Your task to perform on an android device: Under Armour Men's Micro G Valsetz Zip Mid Tactical Boots are amazing, and one of my friends asked me about this type of amazing boot. So I want to share these boots with my friend at dbwscratch.test.id4@gmail.com via the gmail app.
Image 0: 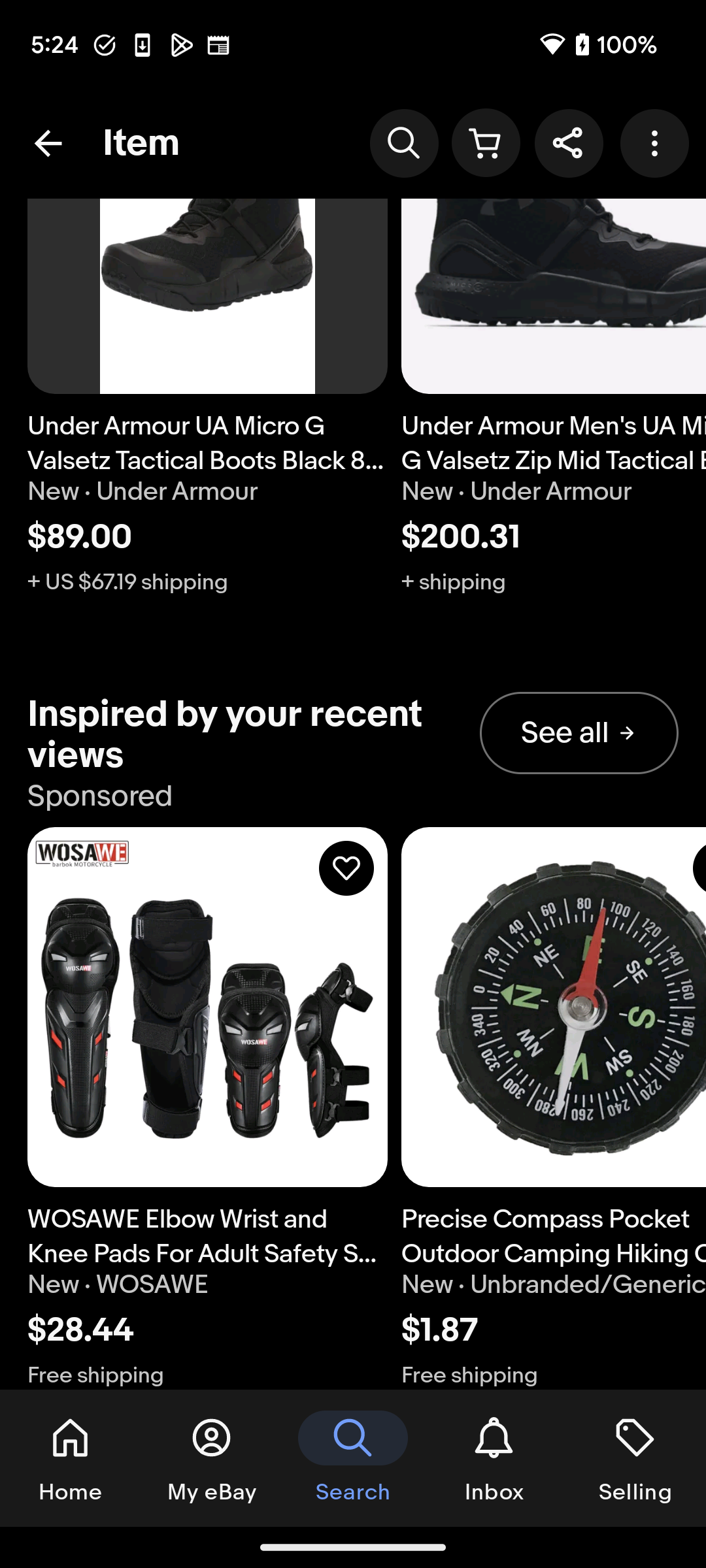
Click on the Share icon at the top right corner of the screen to share these boot with my friend
Step 0: click (568, 142)
Image 1: 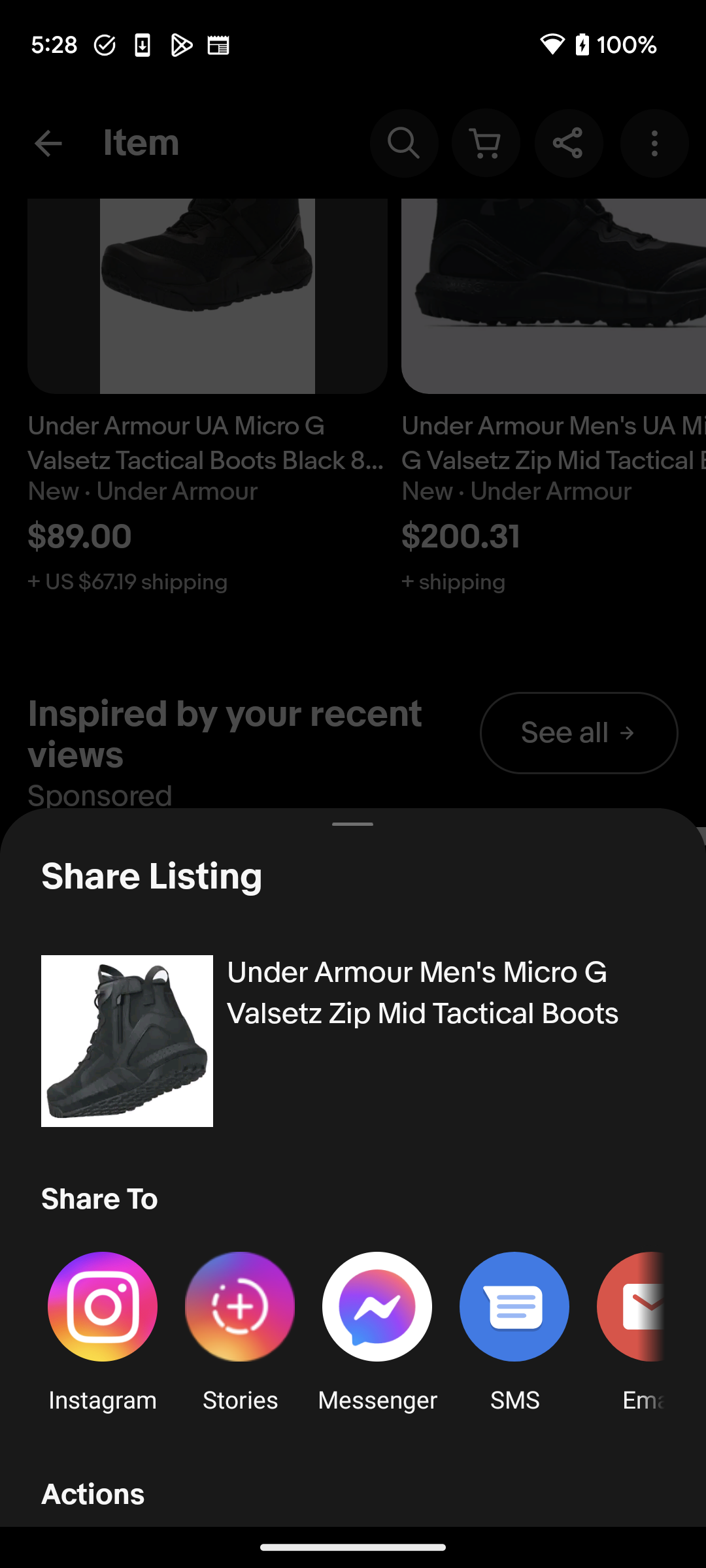
Swipe left to view the Gmail app icon at the bottom of the screen.
Step 1: scroll right
Image 2: 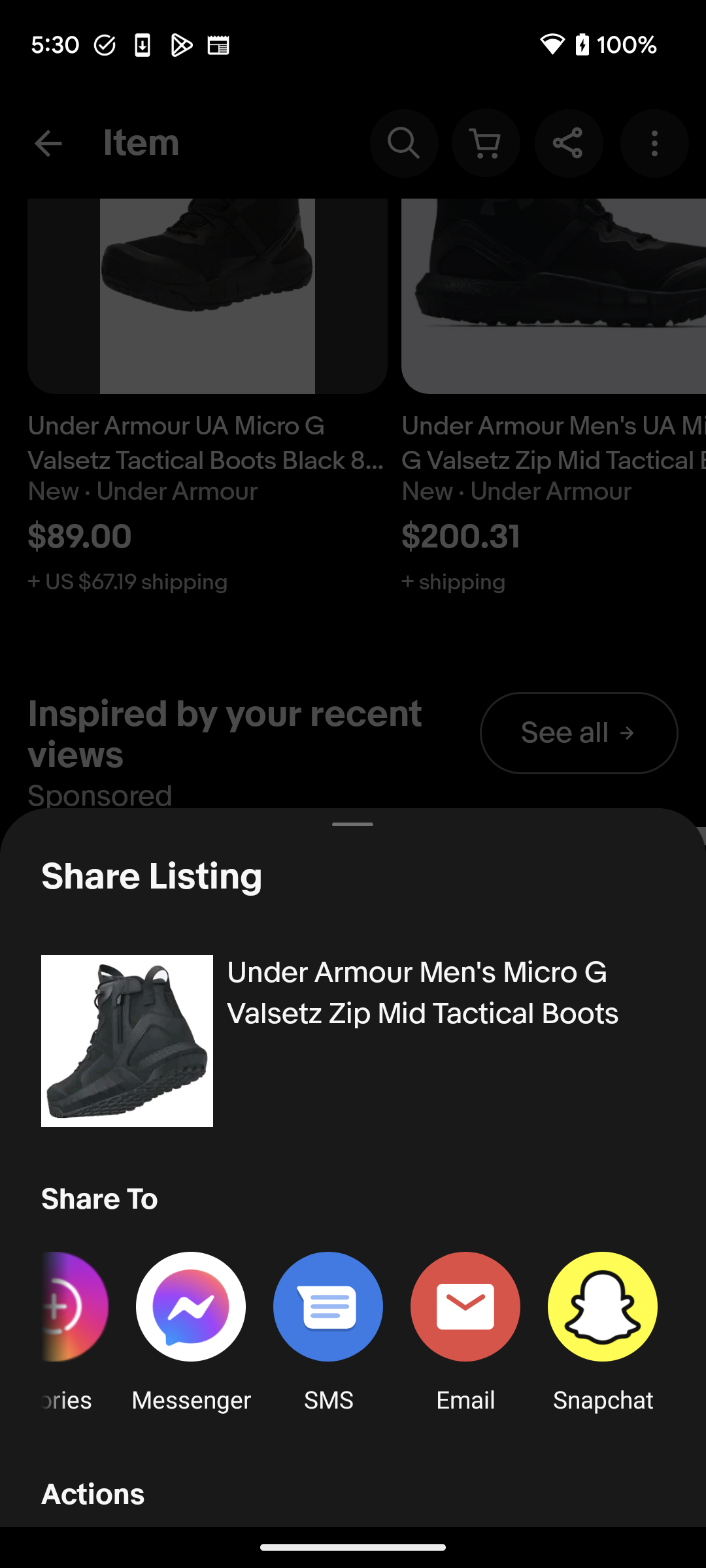
Click on the Email app icon to send these boots via email
Step 2: click (465, 1306)
Image 3: 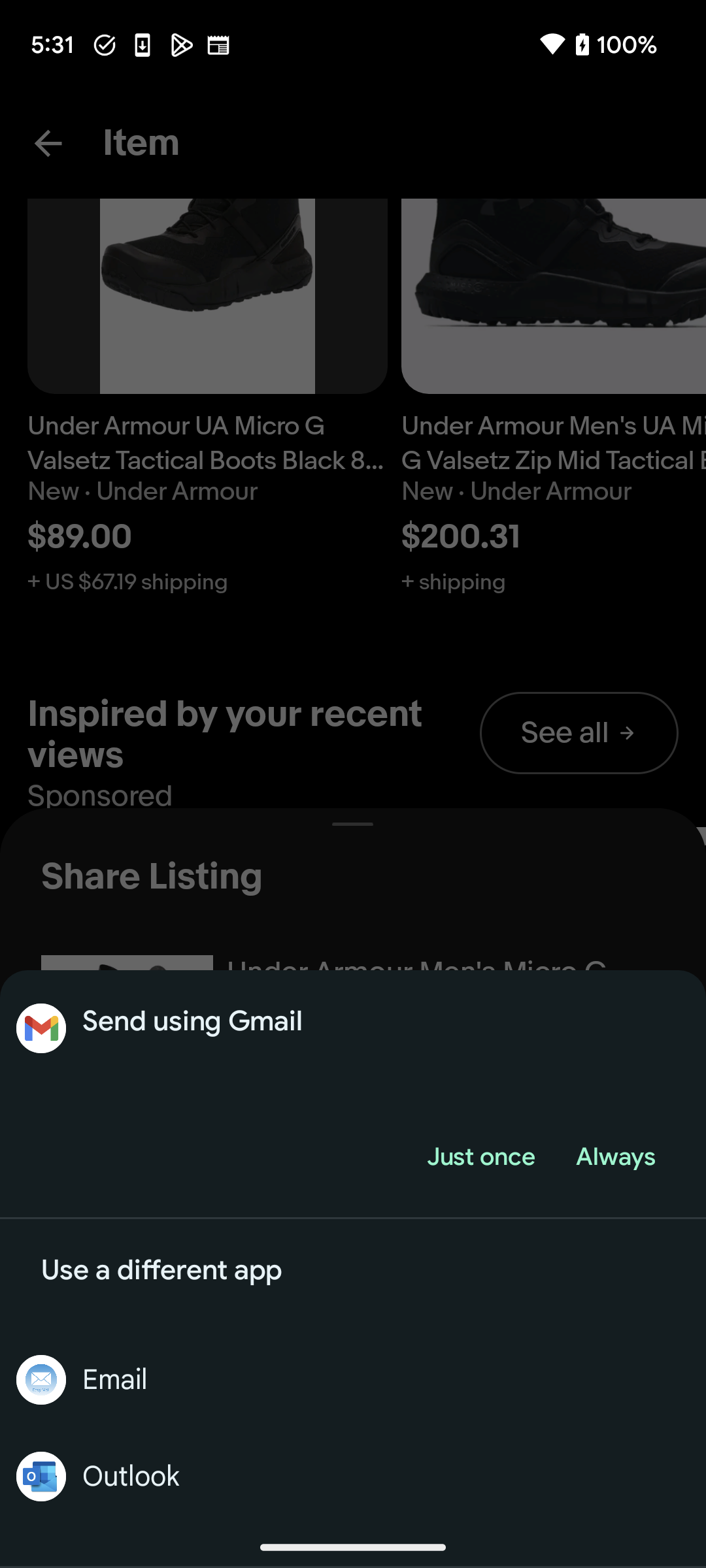
Click on the Just once button to use the Gmail app to share these boots with my friend
Step 3: click (480, 1156)
Image 4: 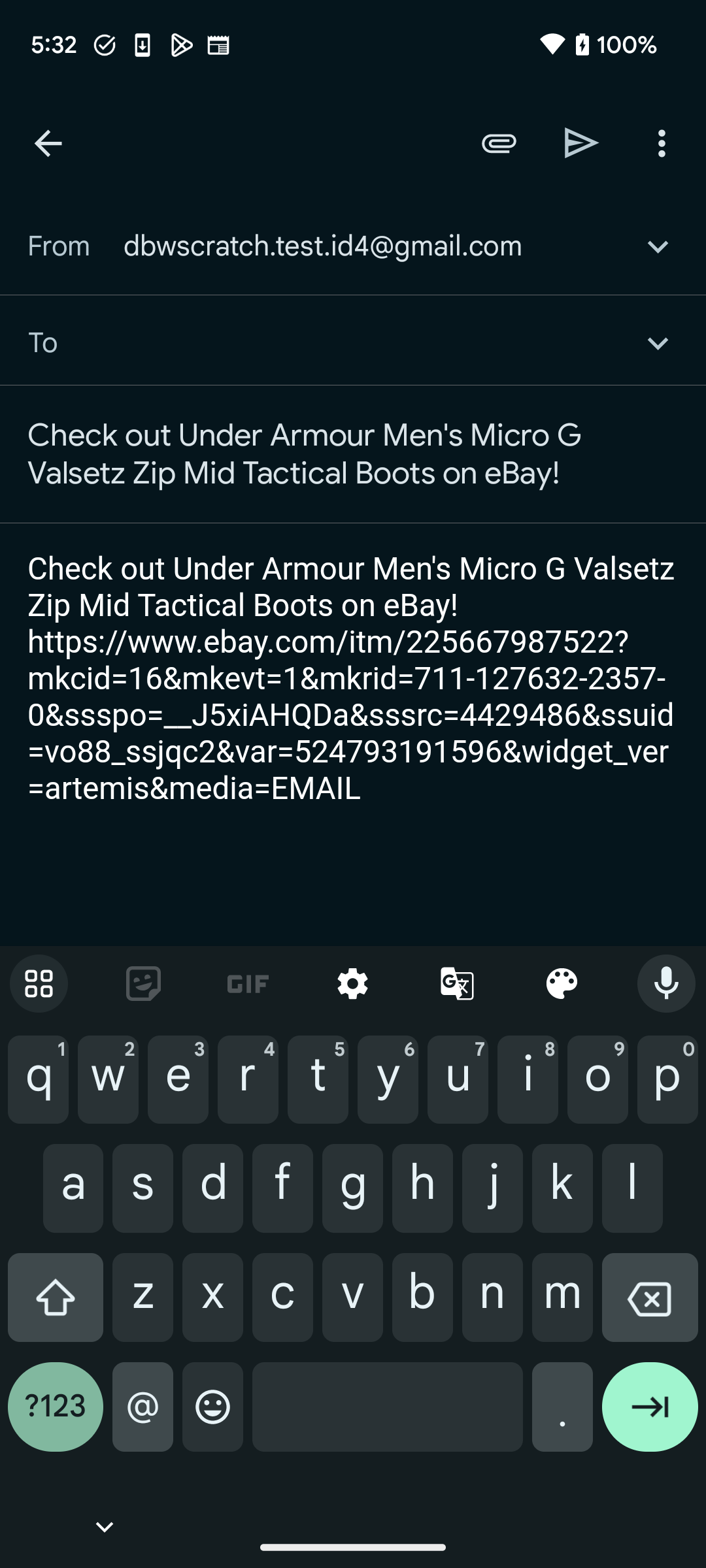
Type dbwscratch.test.id4@gmail.com in the recipient section to share these boots with my friend.
Step 4: type "dbwscratch.test.id4@gmail.com"
Image 5: 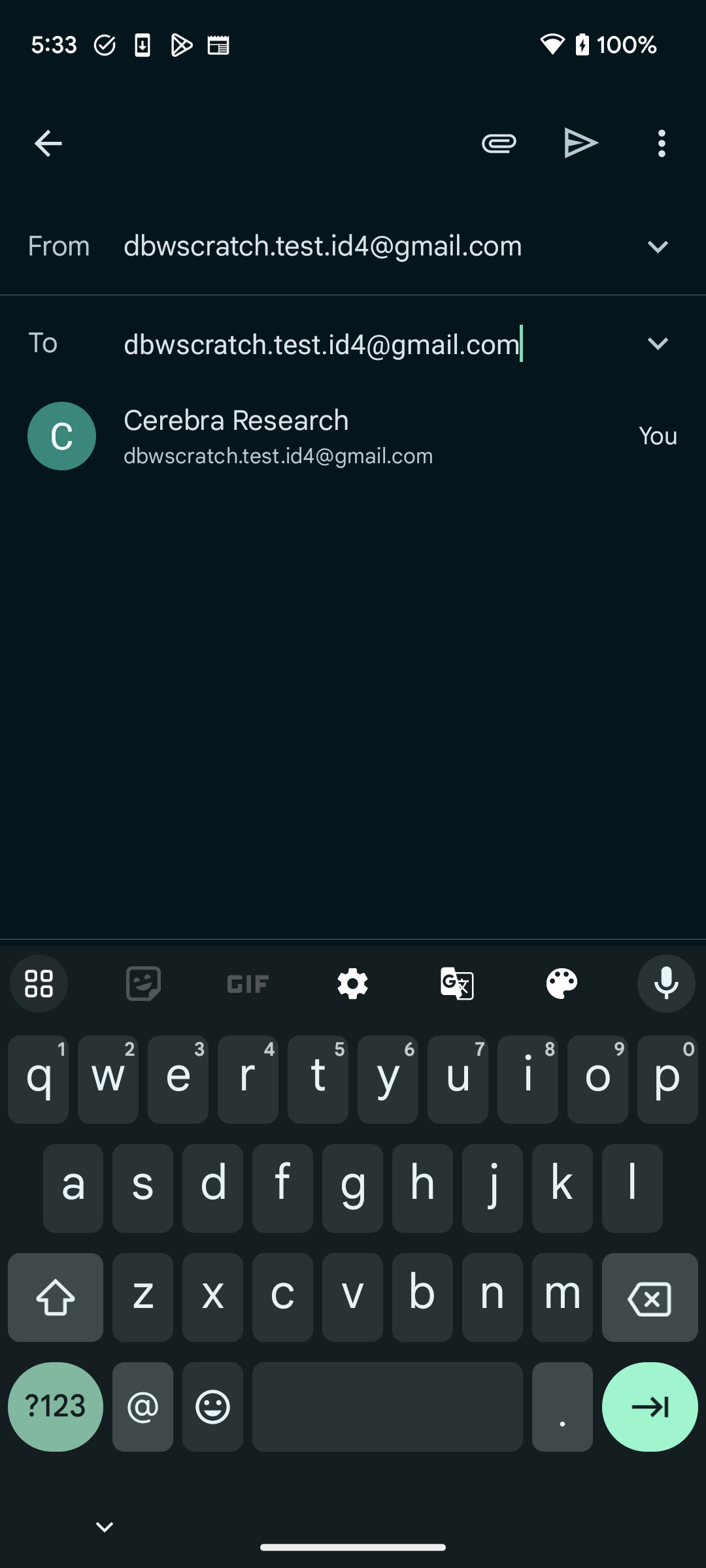
Click on the send button at the top of the screen to share these boots with my friend 
Step 5: click (582, 142)